Your task to perform on an android device: Read the Nike Quest 4 Running Shoes review on the Flipkart app to find out more about this product.
Image 0: 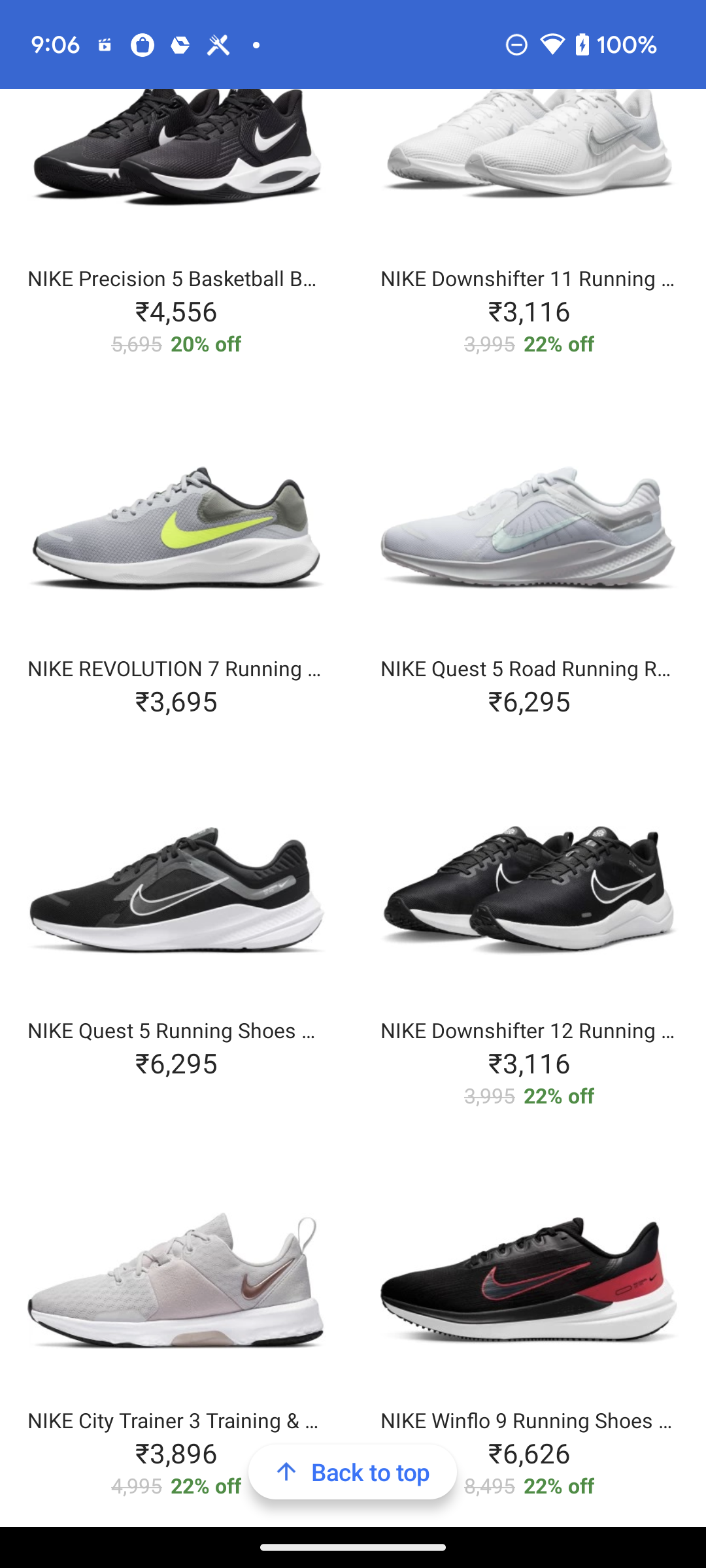
go back to the previous page
Step 0: press back button
Image 1: 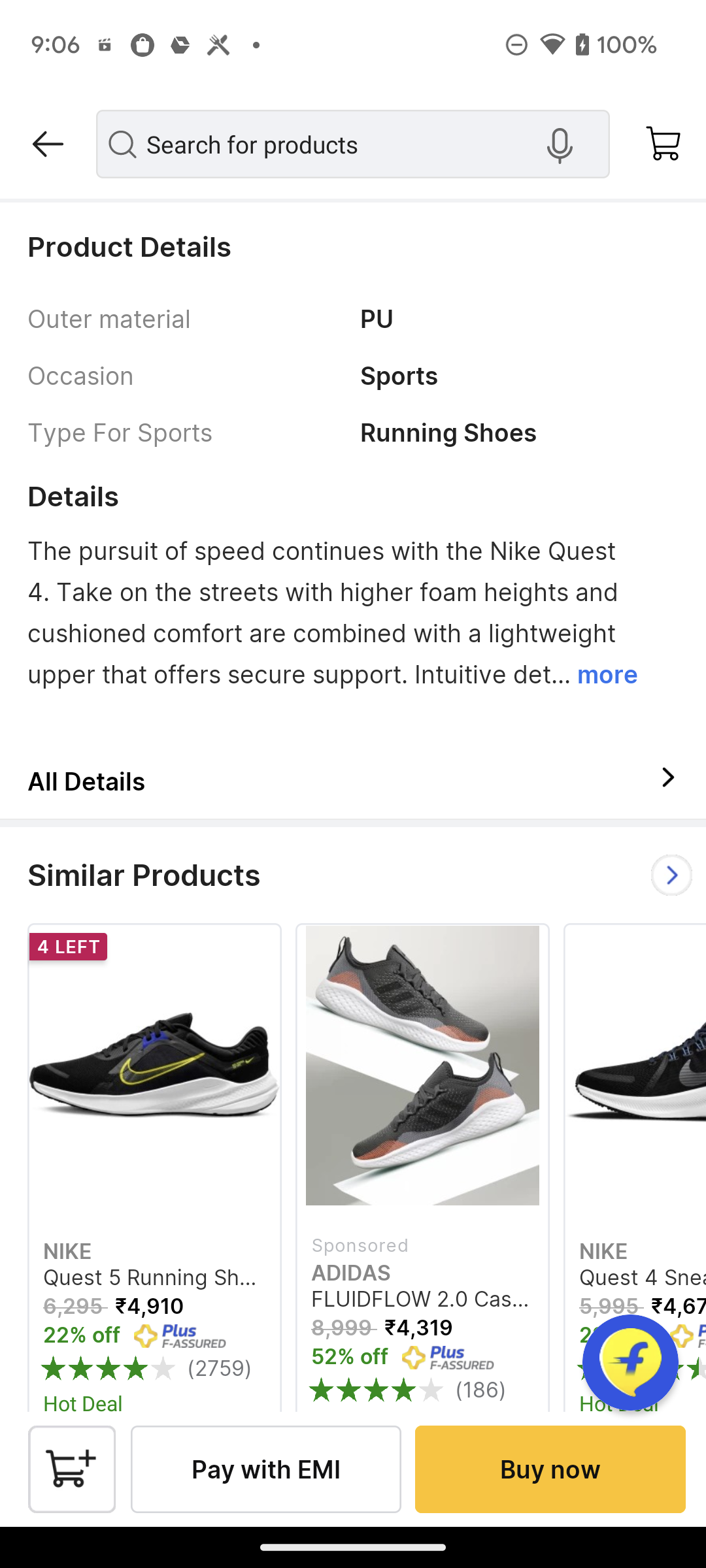
swipe up for the reviews
Step 1: scroll down
Image 2: 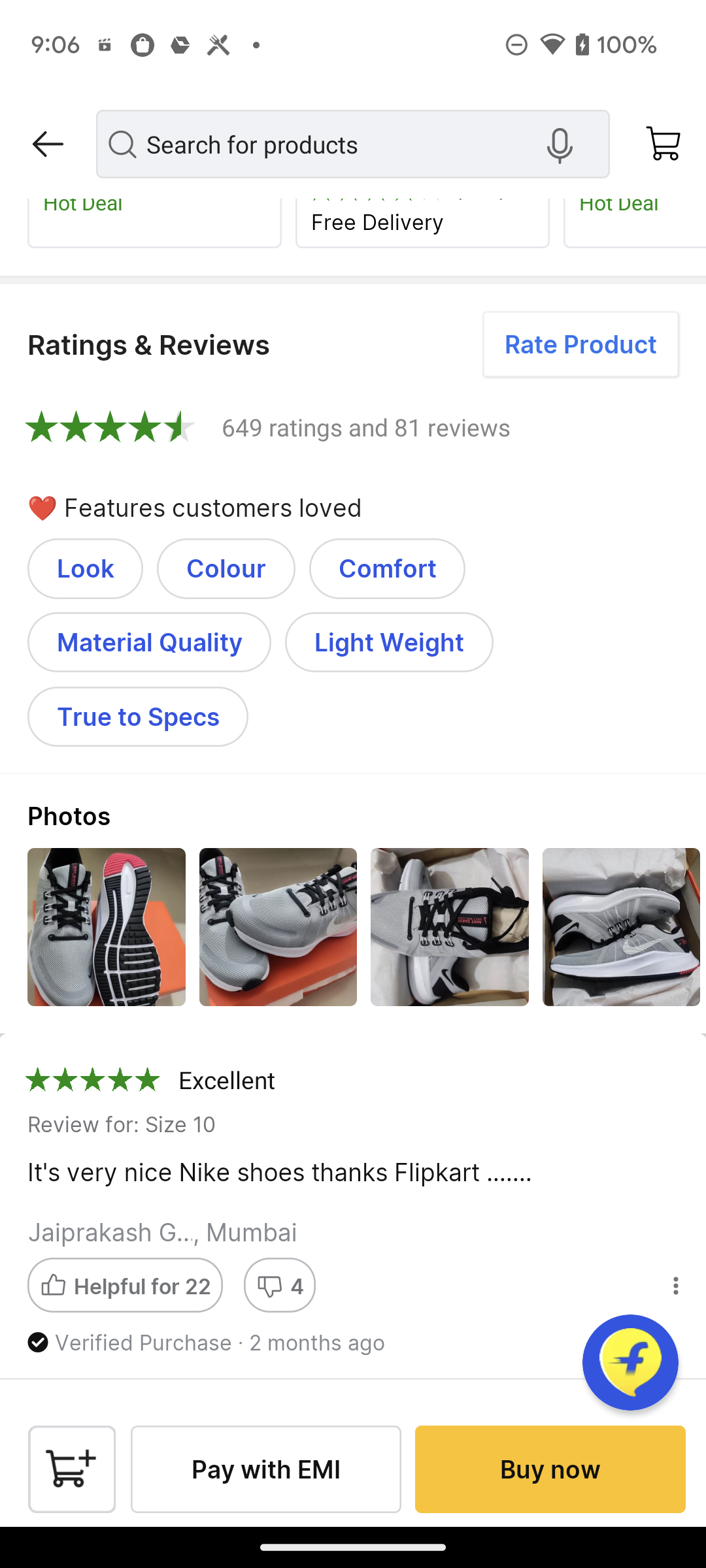
swipe up for the reviews
Step 2: scroll down
Image 3: 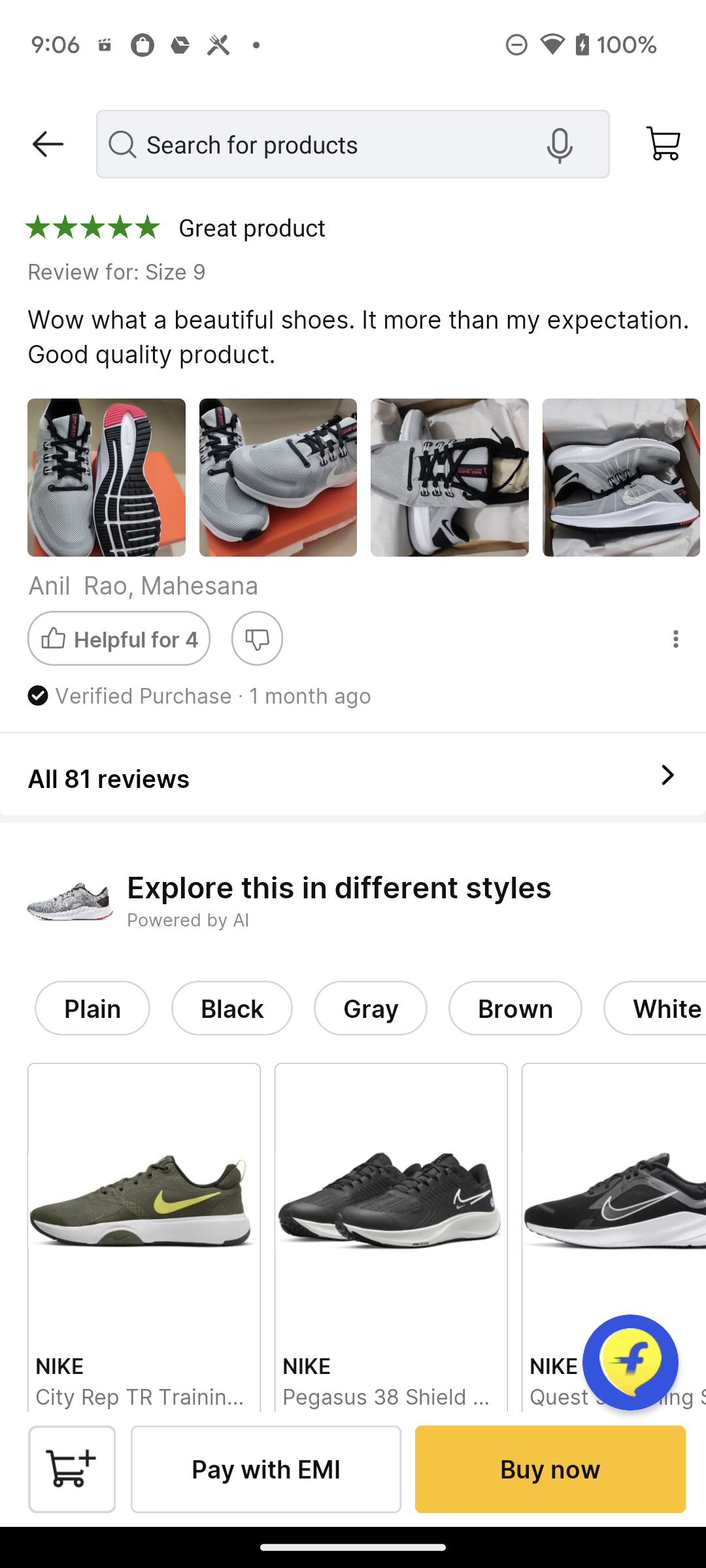
Click on All 81 reviews
Step 3: click (122, 778)